Your task to perform on an android device: I like the recipes that have been uploaded to the Yummly app, thus I like to turn on the notifications.
Image 0: 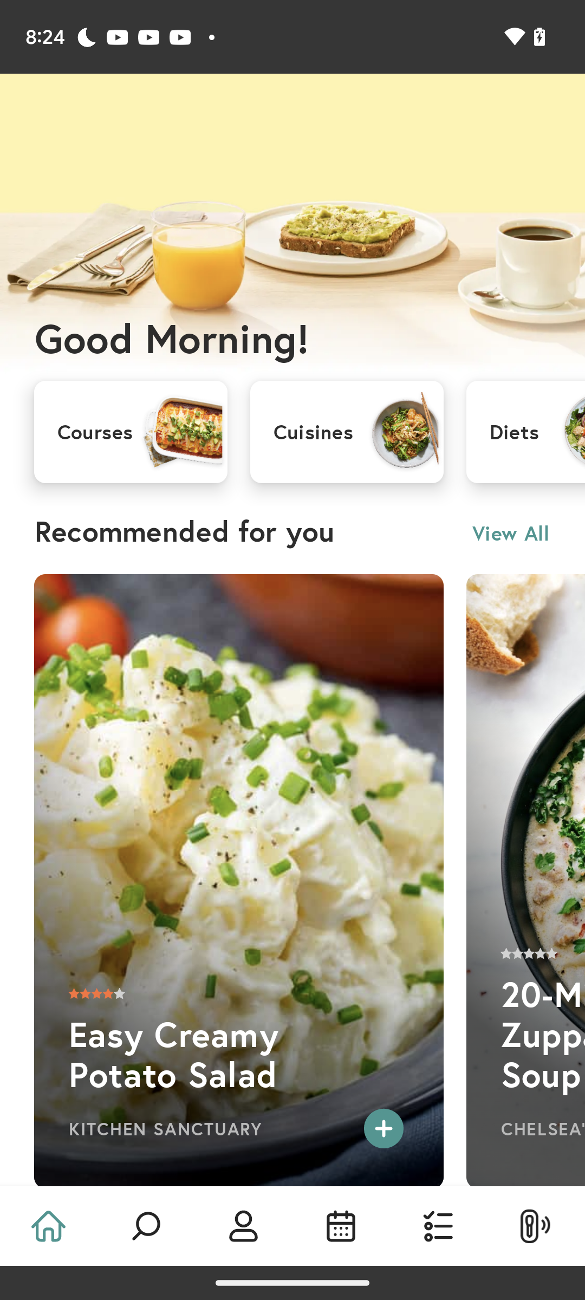
Click on profile icon on the bottom of the screen
Step 0: click (244, 1226)
Image 1: 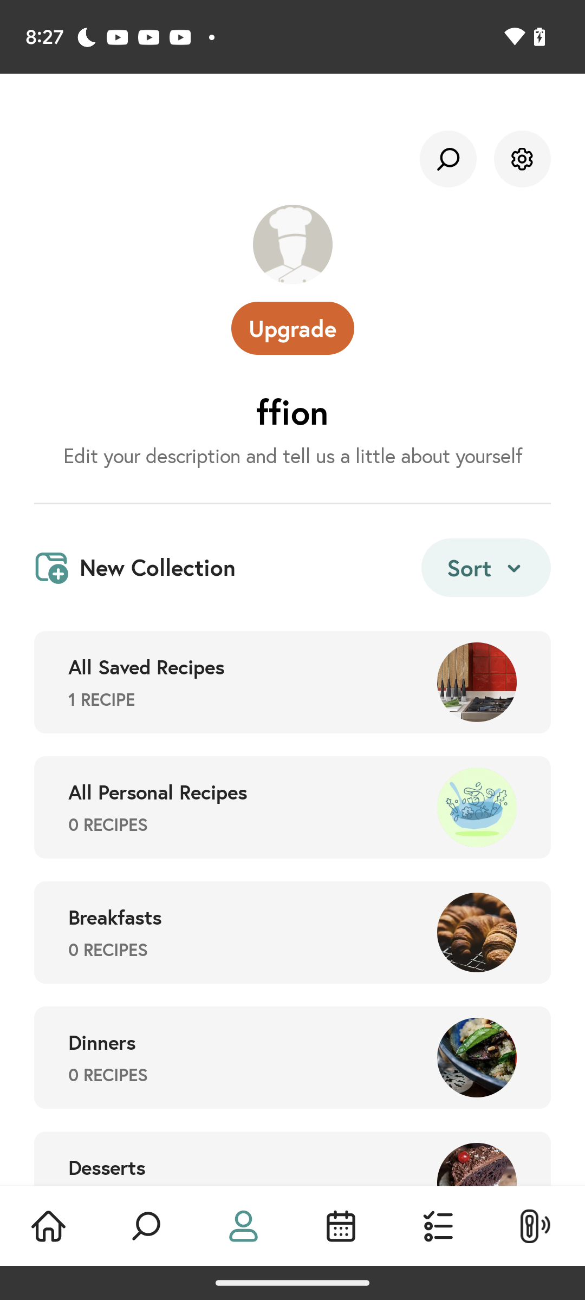
Click on the settings on the top right of the screen
Step 1: click (522, 159)
Image 3: 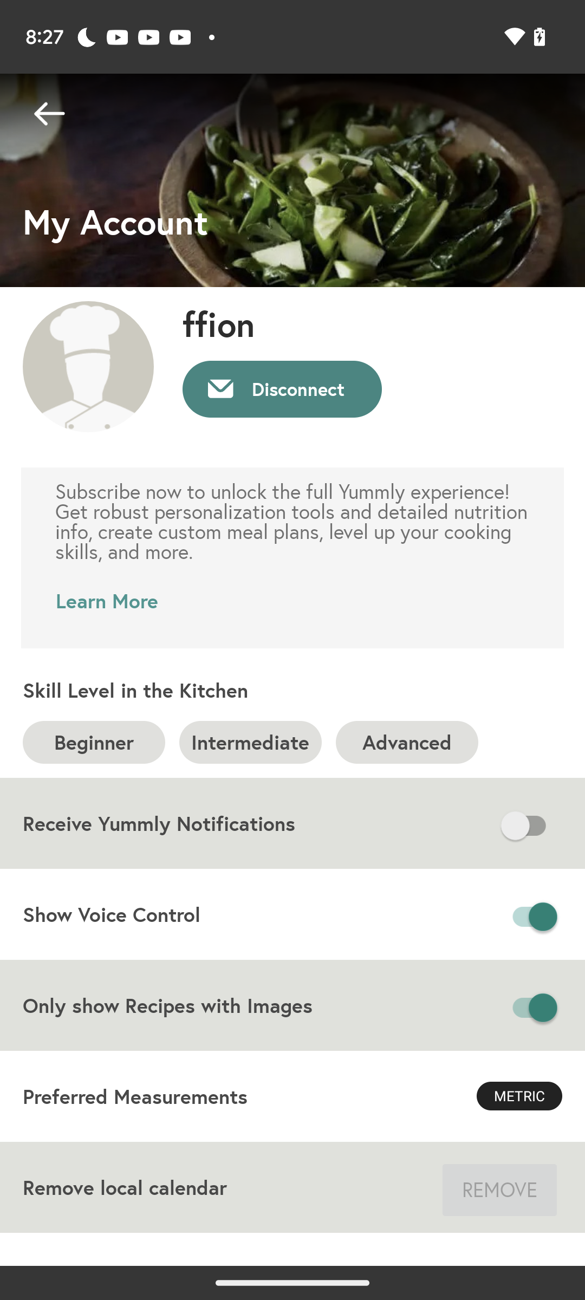
Click on receive yummly notifications option
Step 3: click (529, 825)